Your task to perform on an android device: Open my most recent message in spaces on Google chat
Image 0: 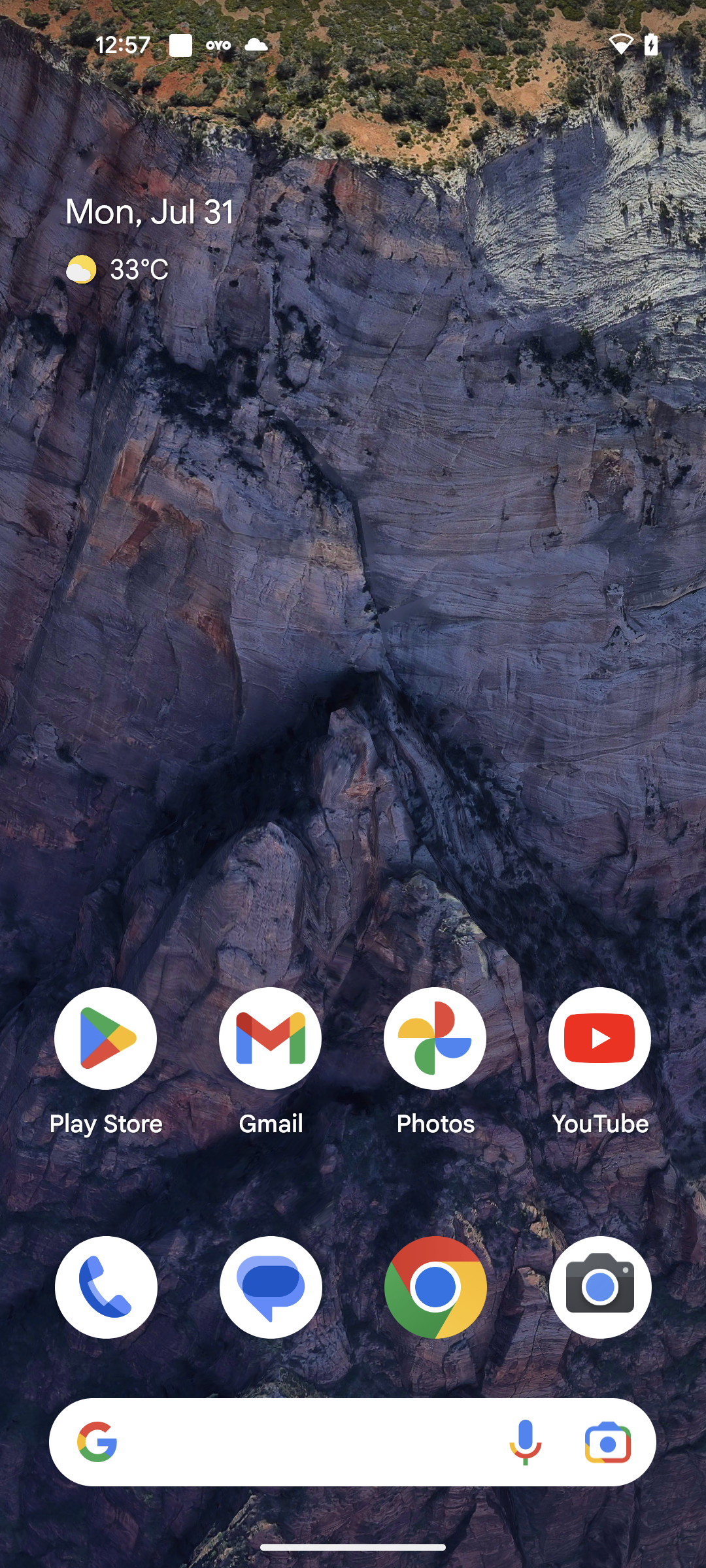
Open Google chat app
Step 0: open app "Chat"
Image 1: 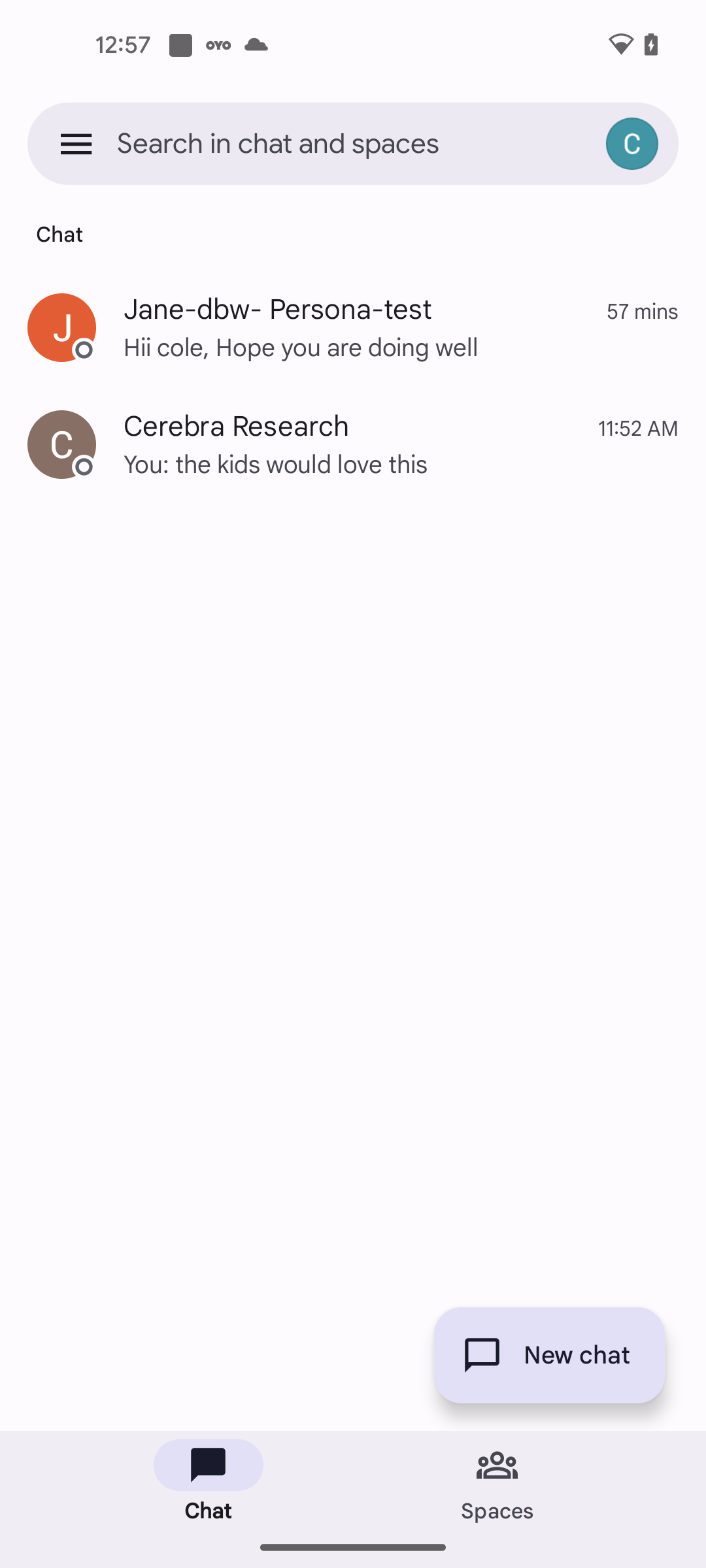
Go to the Spaces tab
Step 1: click (497, 1478)
Image 2: 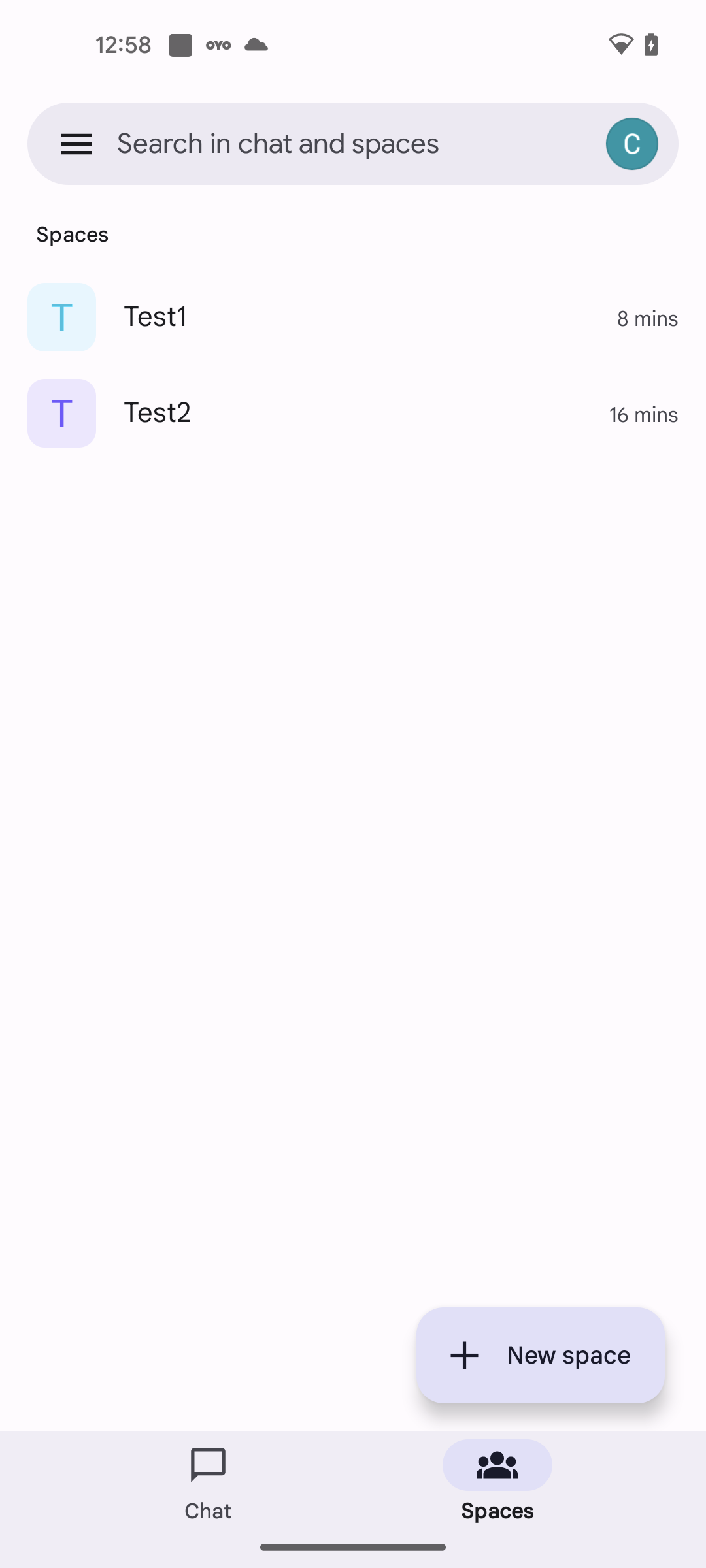
Open the Space test1
Step 2: click (155, 317)